Your task to perform on an android device: I want to go to Gouda station so want to see the directions for the same.
Image 1: 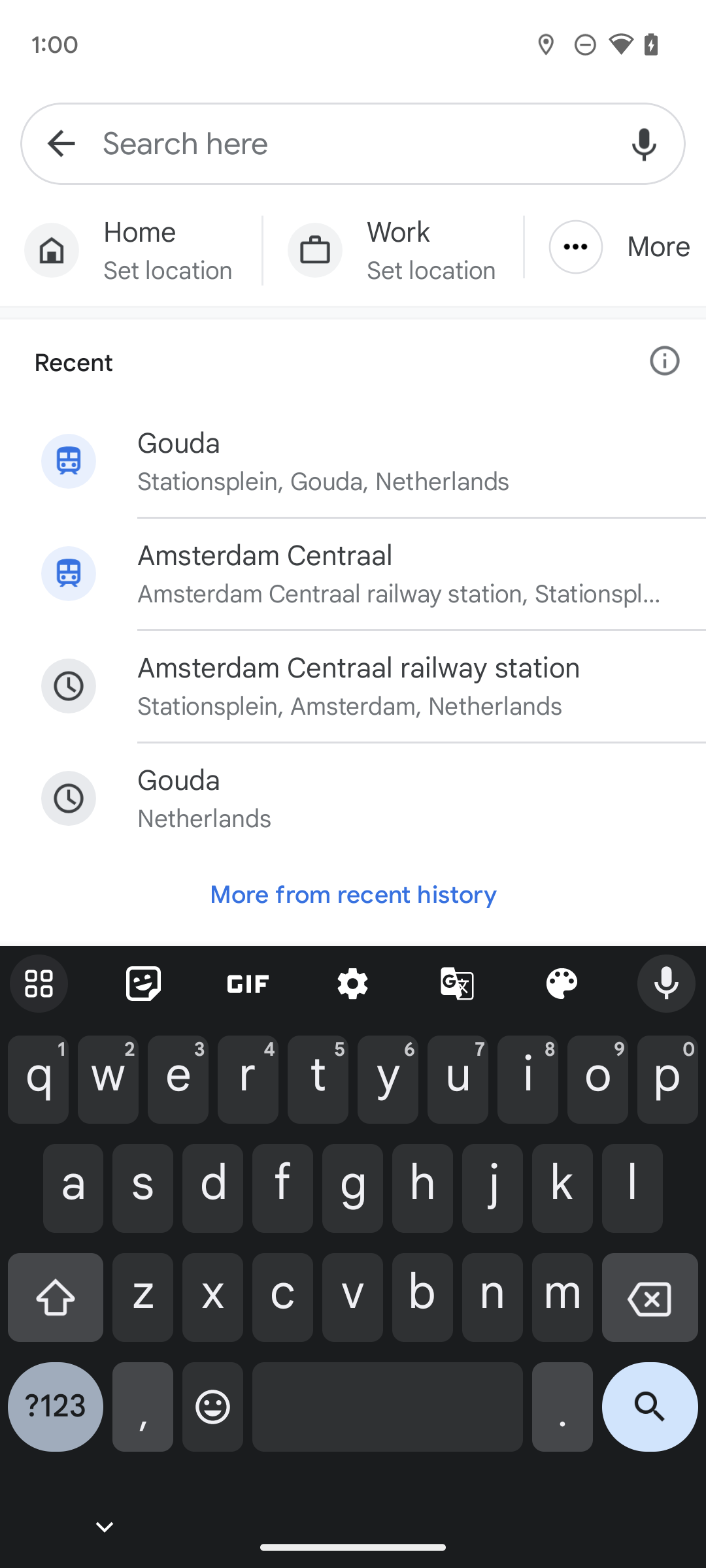
Enter Gouda train station in the text box.
Step 1: type "Gouda train station"
Image 2: 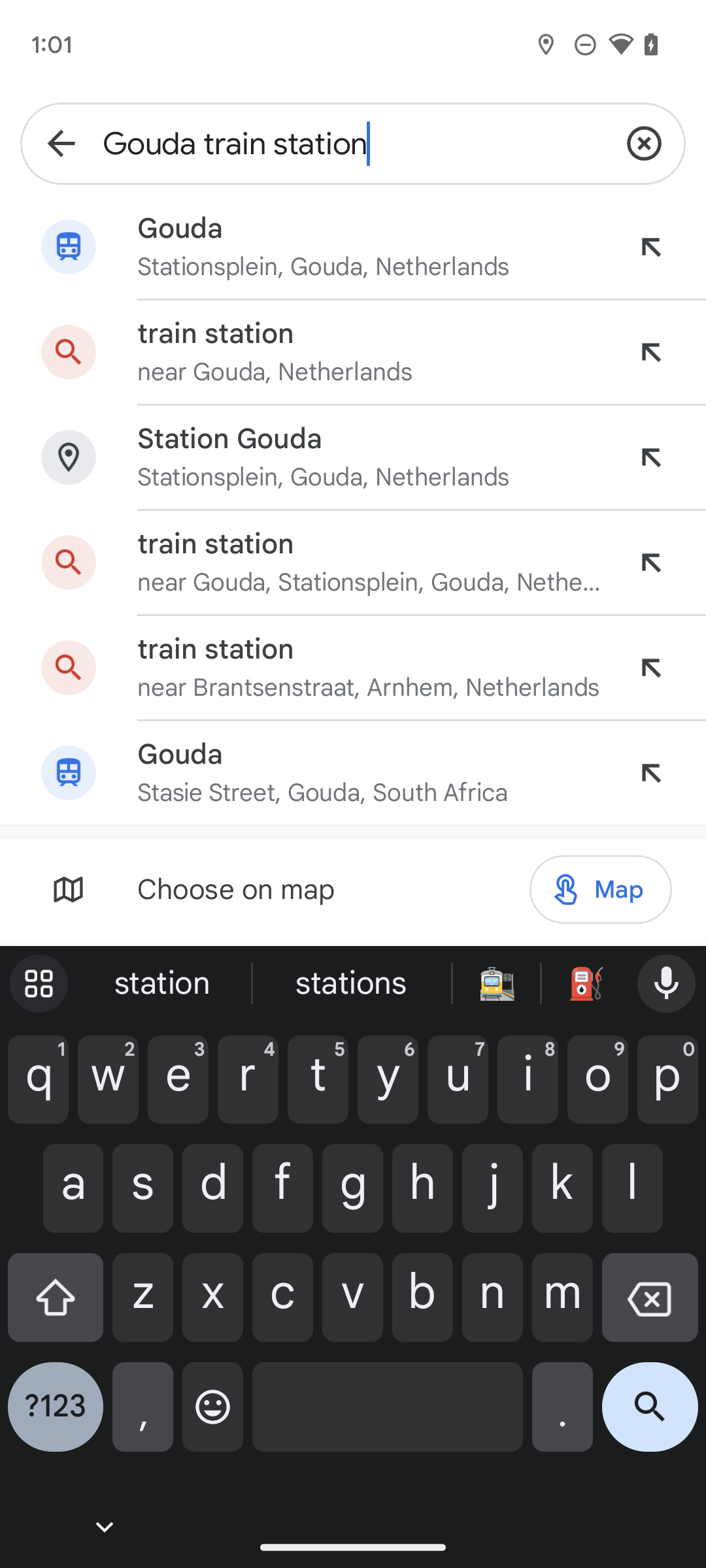
Click on first suggestion.
Step 2: click (370, 246)
Image 3: 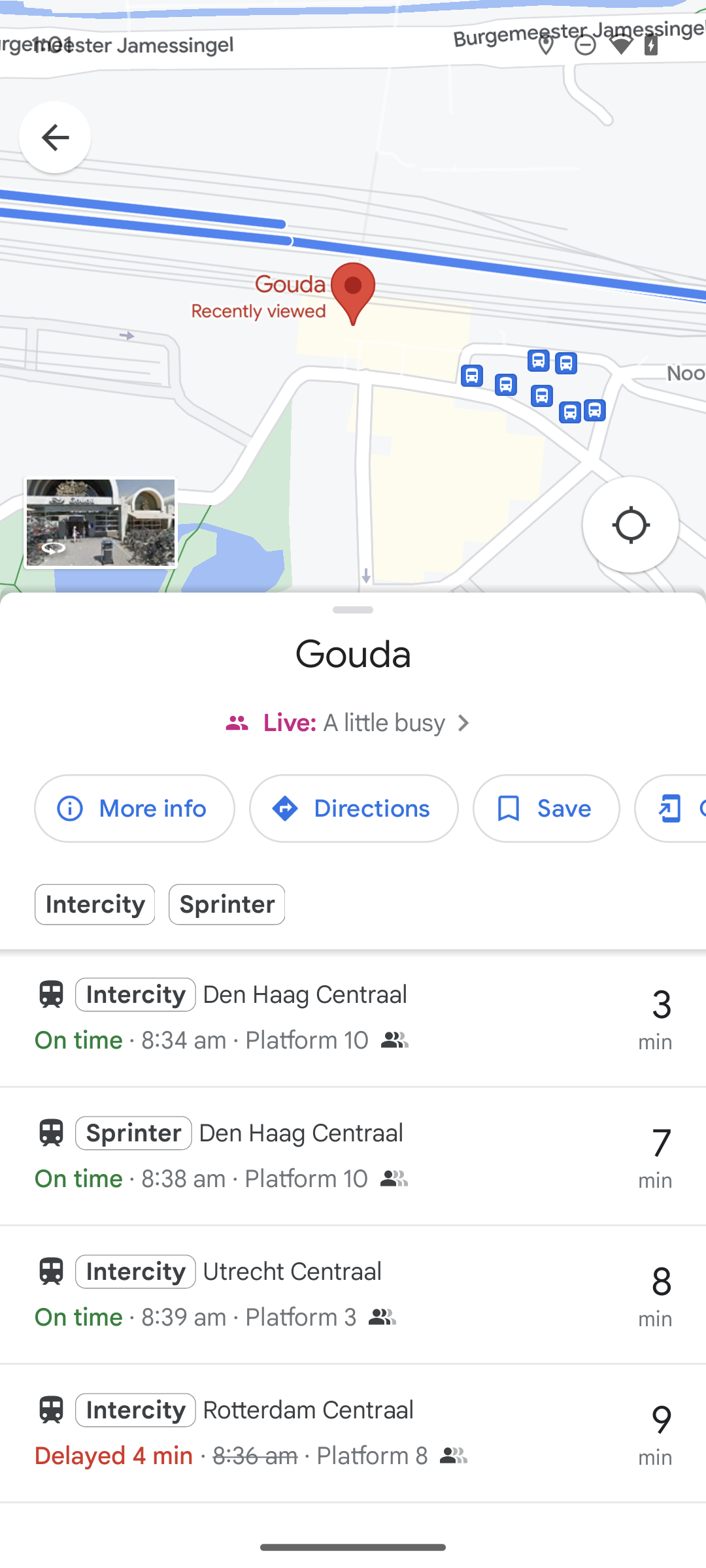
Click on directions button.
Step 3: click (354, 808)
Image 4: 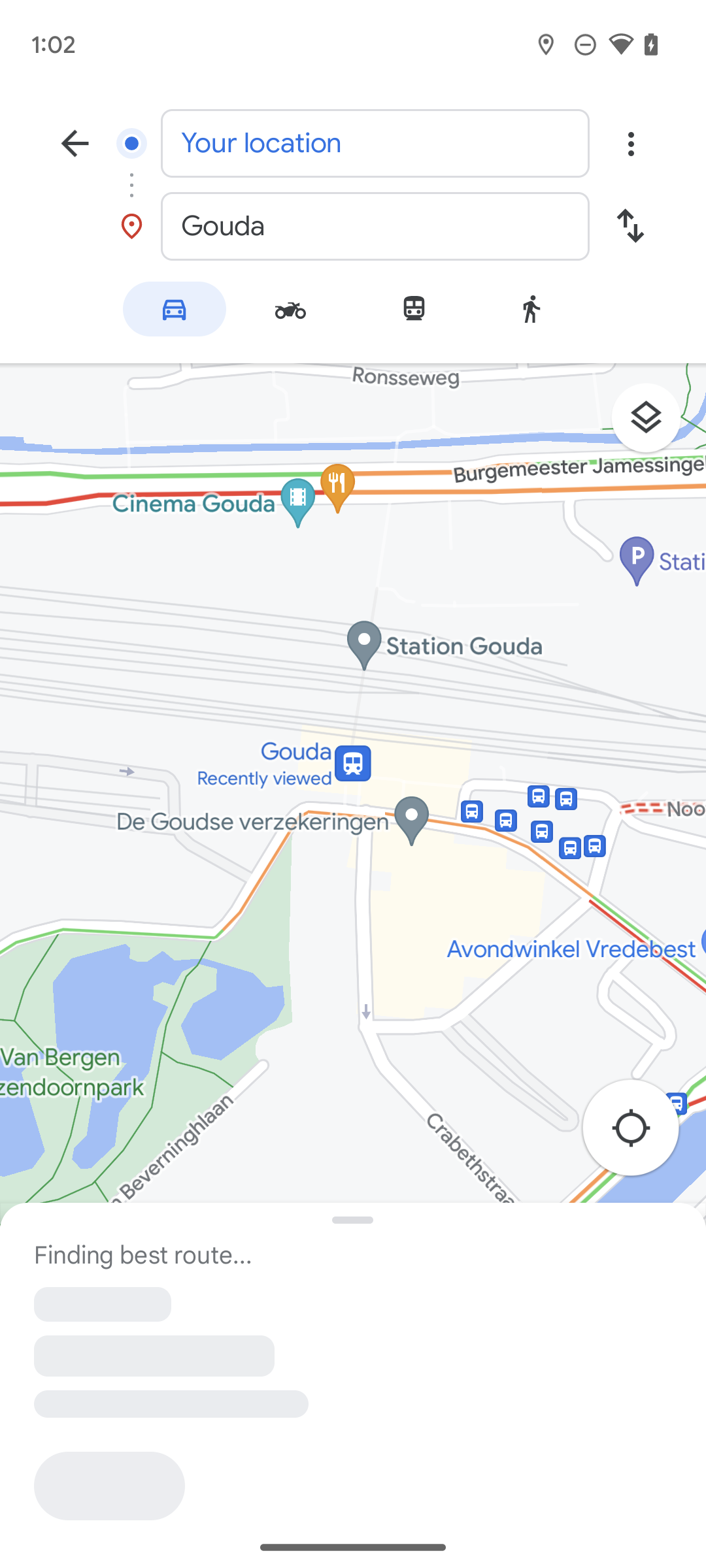
Click on your location option.
Step 4: click (375, 143)
Image 5: 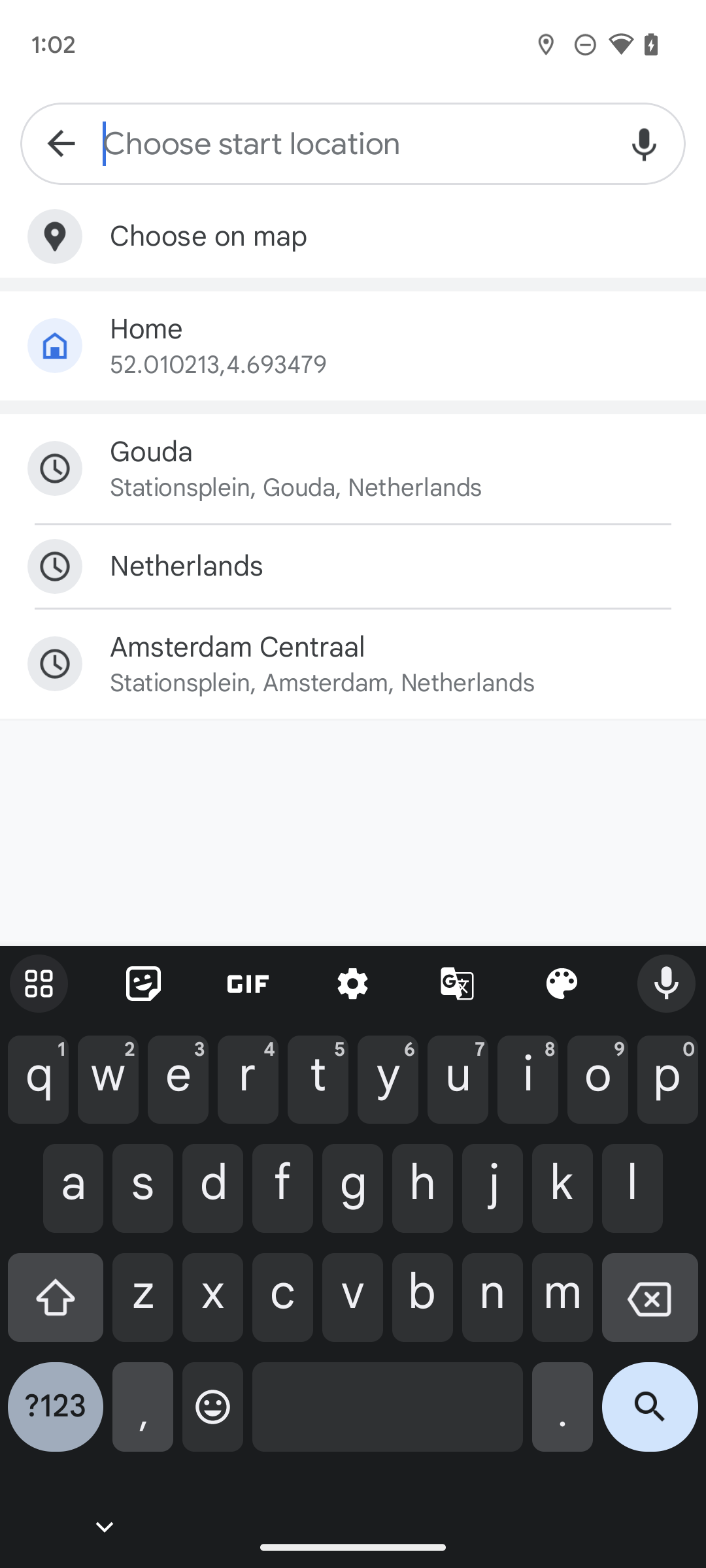
Click on Home option.
Step 5: click (394, 329)